Your task to perform on an android device: Turn on the notifications in the lunch recipes app for new updates on the recipes.
Image 0: 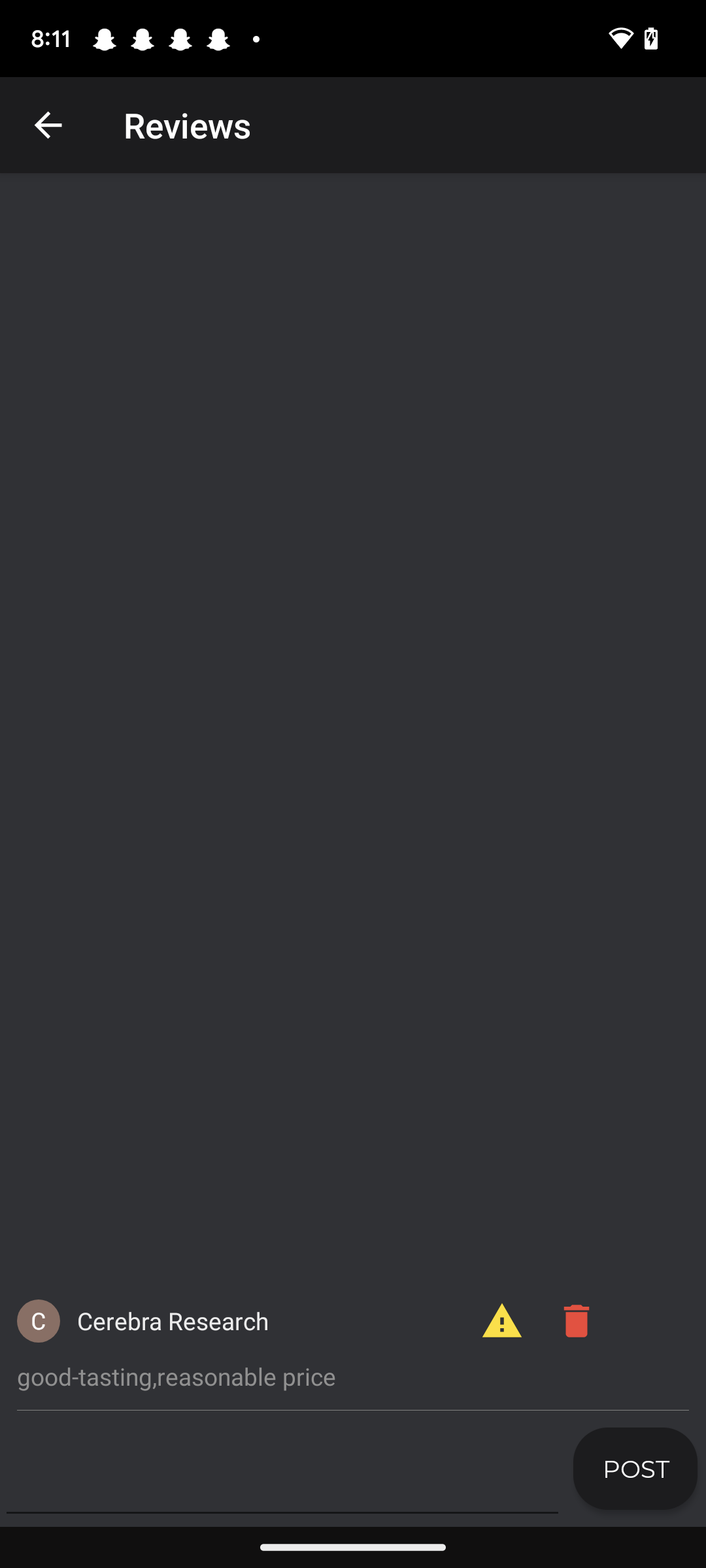
Click on the arrow icon at the top left corner of the screen.
Step 0: click (48, 125)
Image 1: 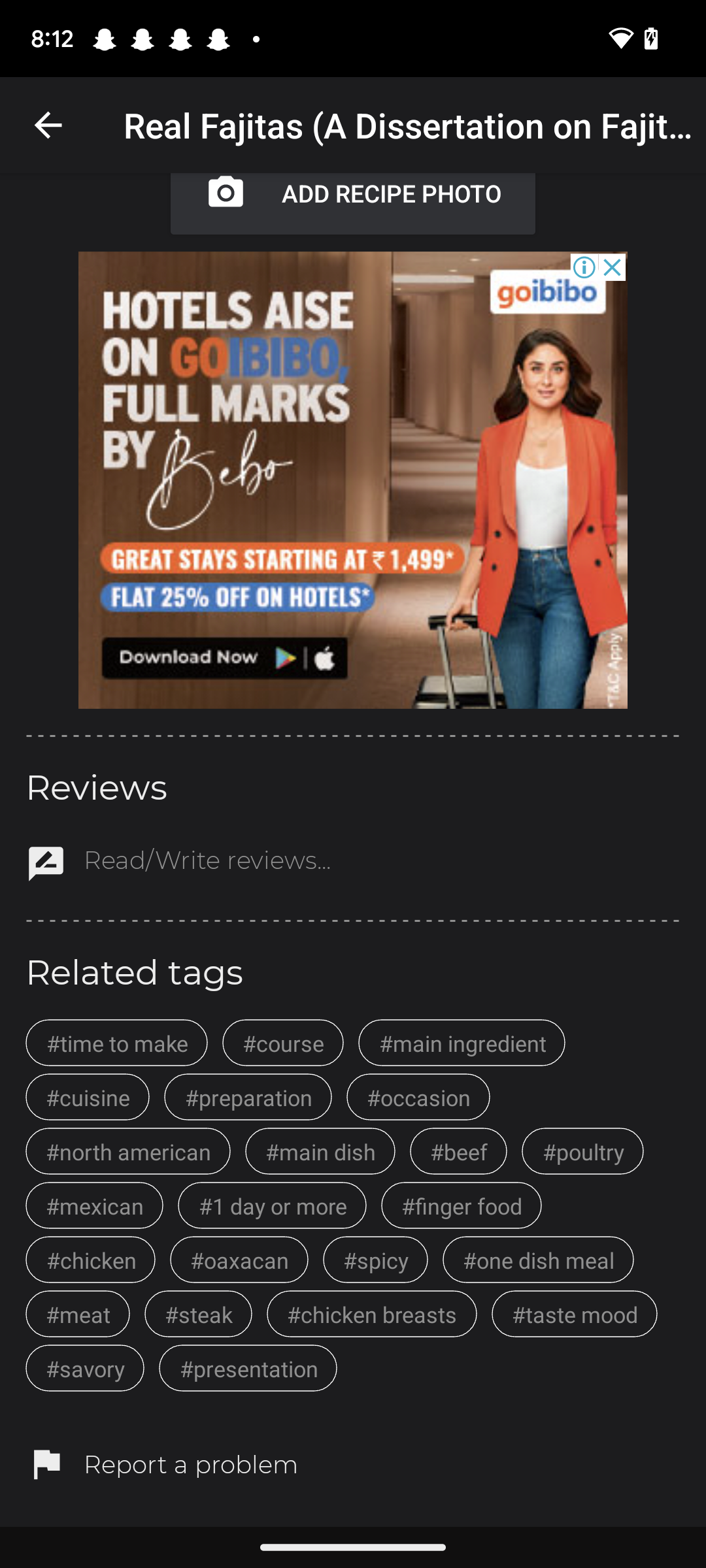
Click on the arrow icon at the top left corner of the screen.
Step 1: click (48, 125)
Image 2: 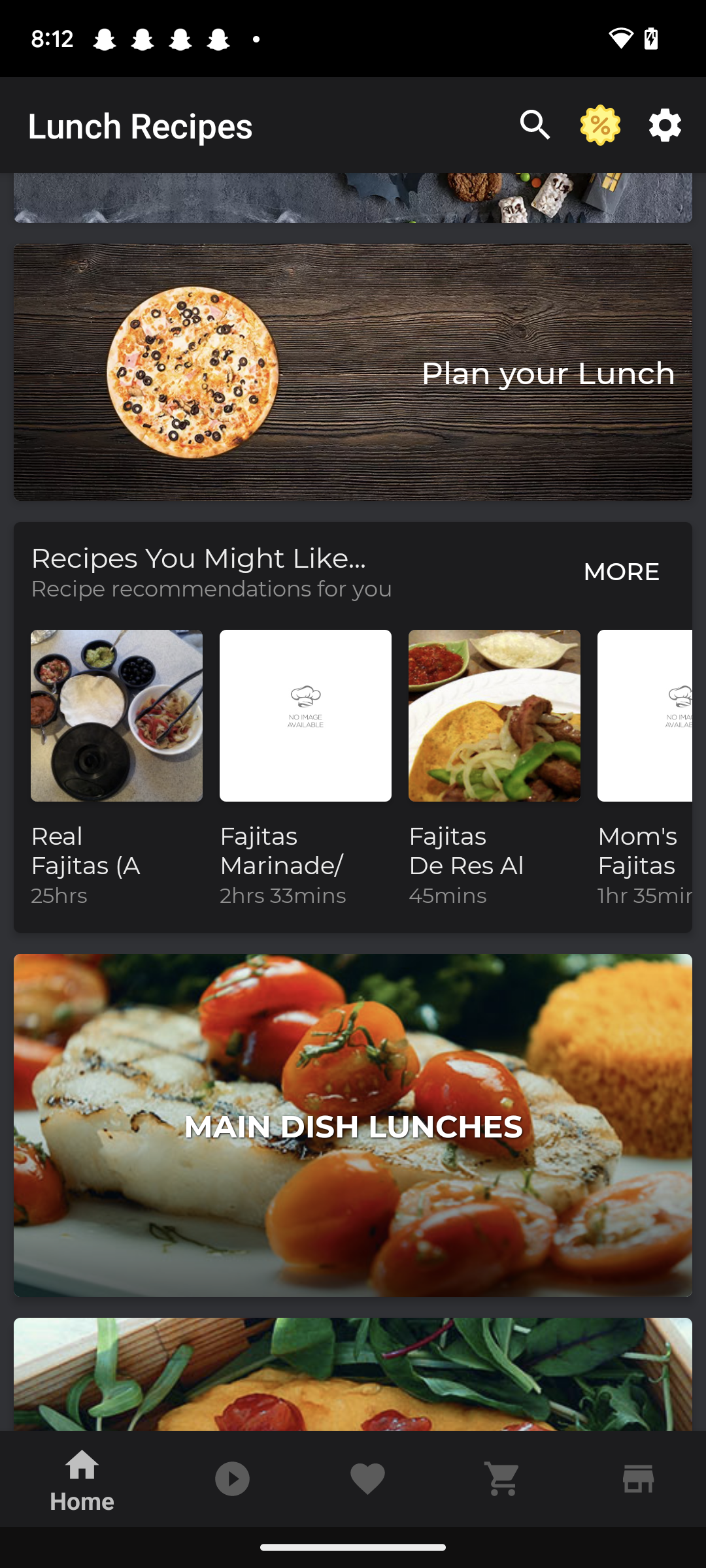
Click on the settings icon at the top right corner of the screen.
Step 2: click (673, 134)
Image 3: 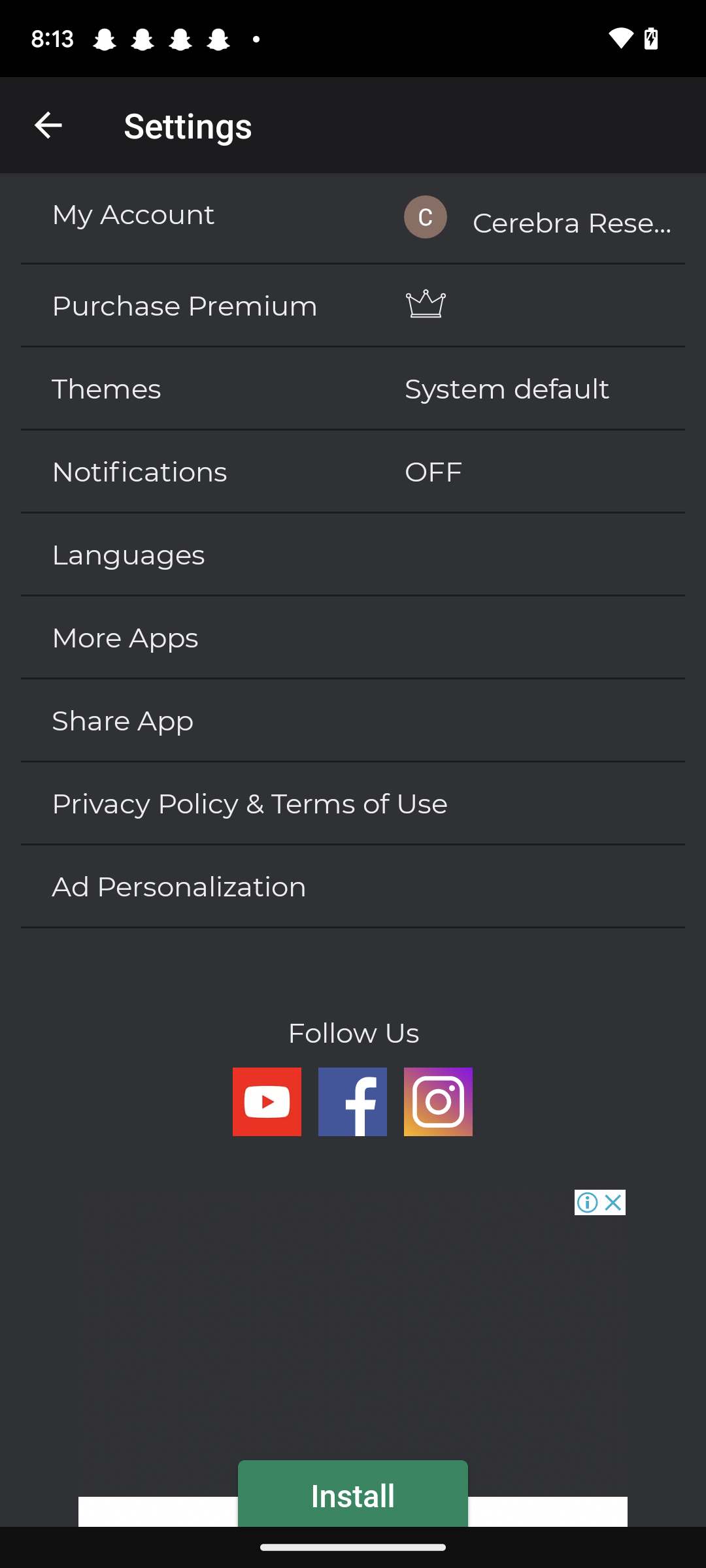
Click on notifications in the middle left of the screen.
Step 3: click (202, 470)